Your task to perform on an android device: Go to the simplilearn app and take a course.
Image 1: 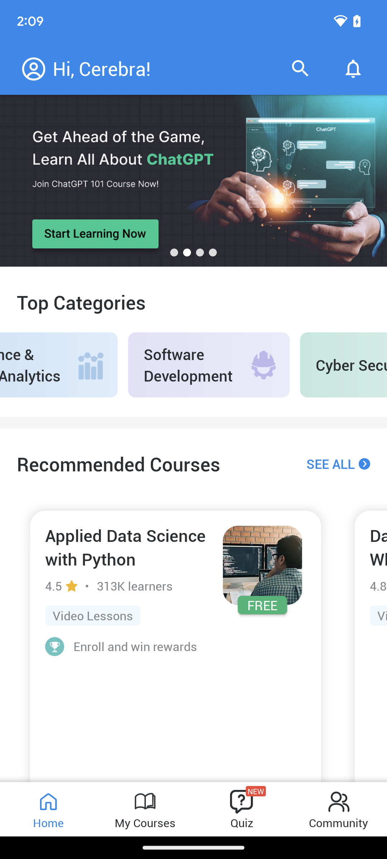
Go to My Course at the bottom of the screen.
Step 1: click (145, 809)
Image 2: 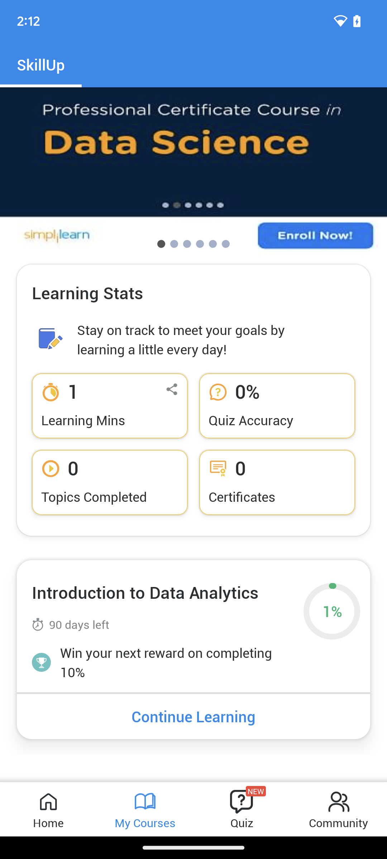
Go to My Course at the bottom of the screen.
Step 2: click (193, 716)
Image 3: 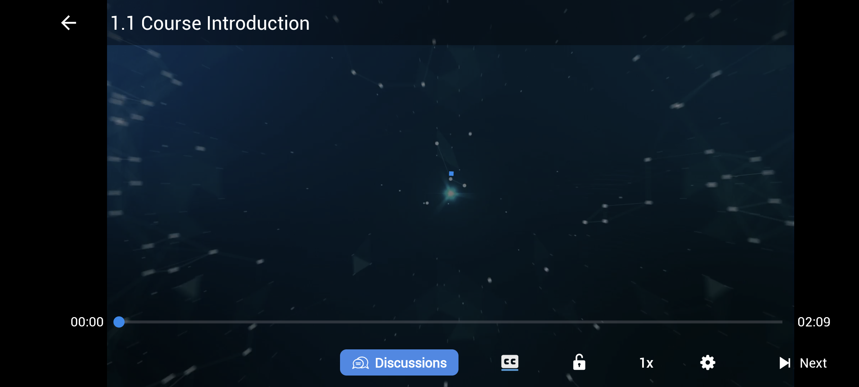
Click on the certificate present on the screen.
Step 3: wait